Your task to perform on an android device: View the Nurtalite Doodh Shakti Butter Spread on the DMart Ready app.
Image 0: 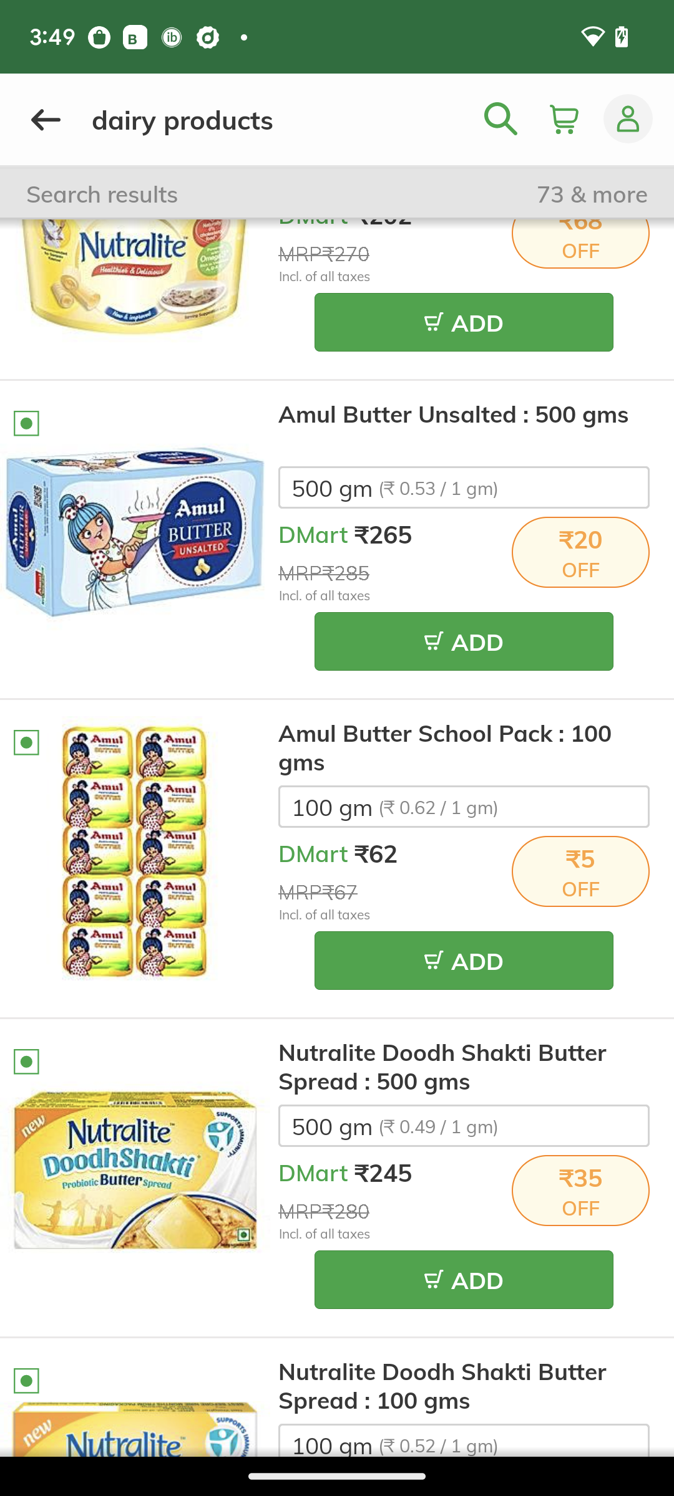
Click on the image on the left side of the screen.
Step 0: click (135, 1178)